Your task to perform on an android device: Find the K Swiss men's tennis shoes in size 8 on the amazon app.
Image 0: 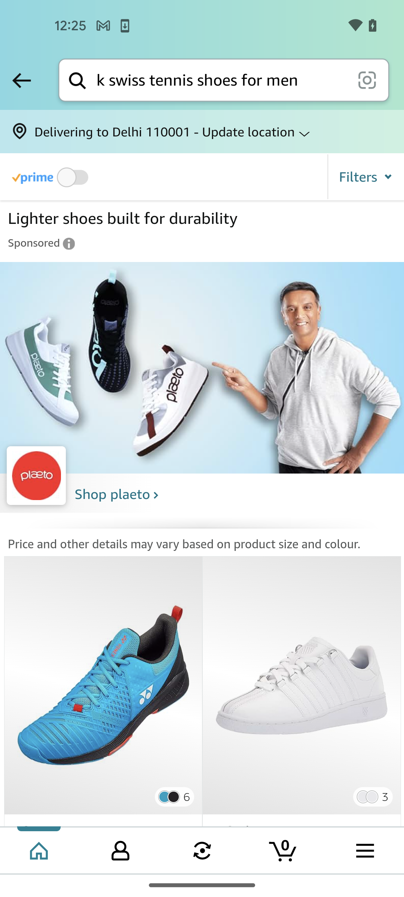
Tap on the filters option
Step 0: click (365, 176)
Image 1: 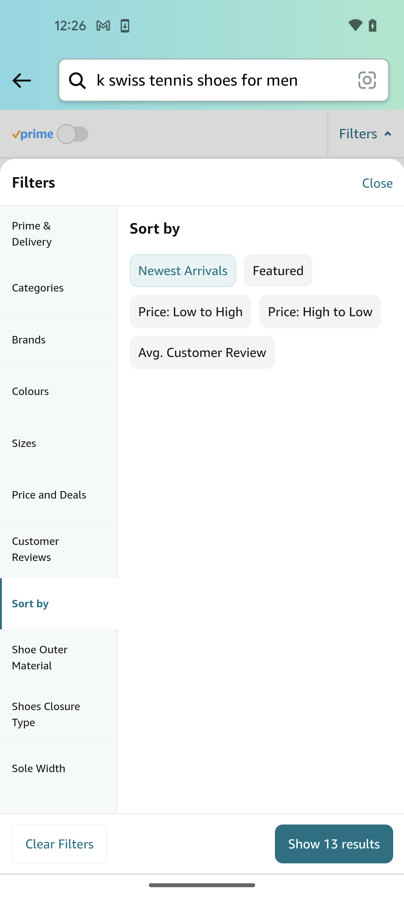
Select the sizes filter
Step 1: click (59, 443)
Image 2: 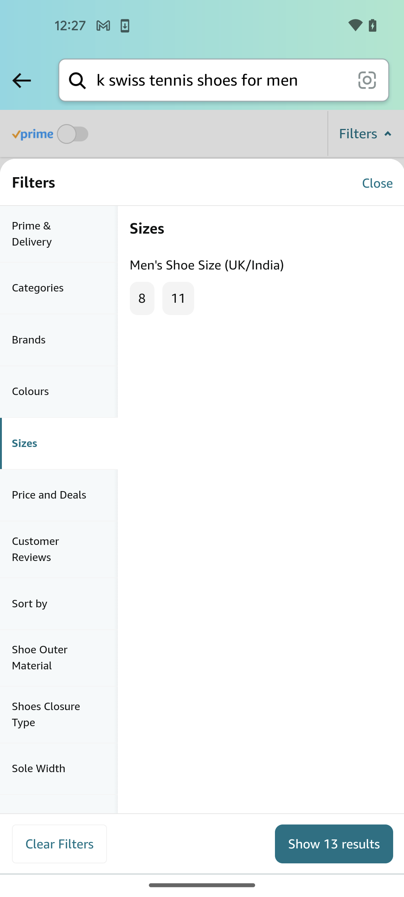
Select the shoes size to 8
Step 2: click (203, 317)
Image 3: 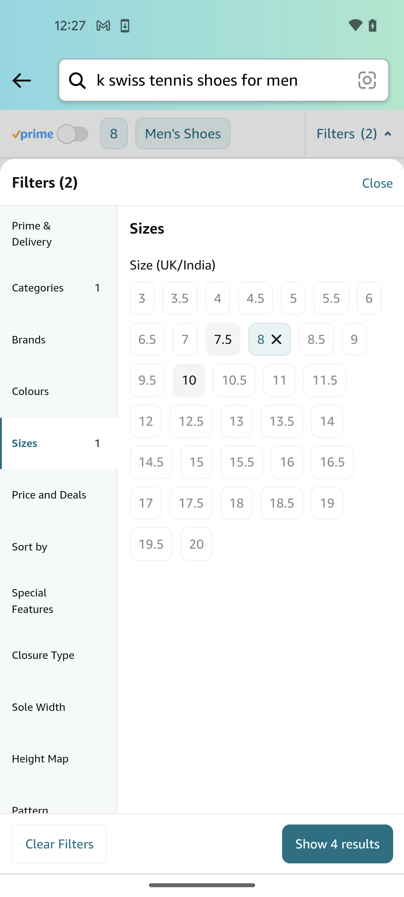
Tap on the show 4 results button
Step 3: click (337, 843)